Your task to perform on an android device: Go to withings app tap on the activities and view the activity data
Image 0: 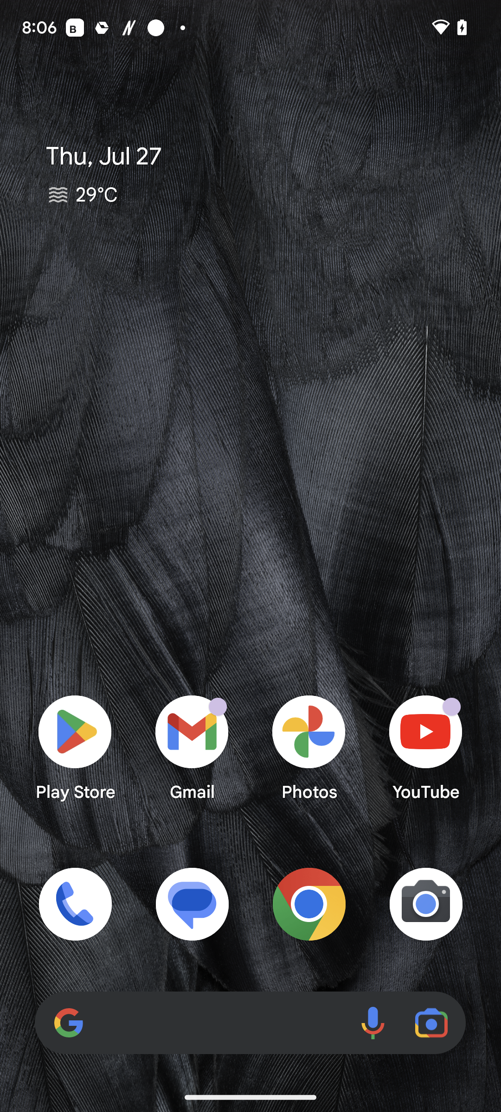
Open the withings app
Step 0: open app "Withings"
Image 1: 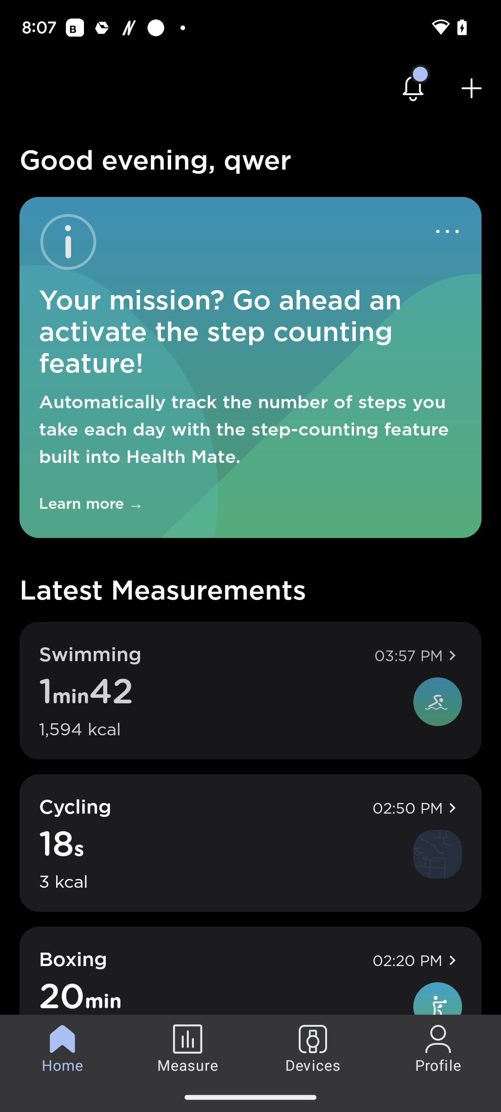
Click on measure after home and before devices at the bottom of the screen
Step 1: click (188, 1049)
Image 2: 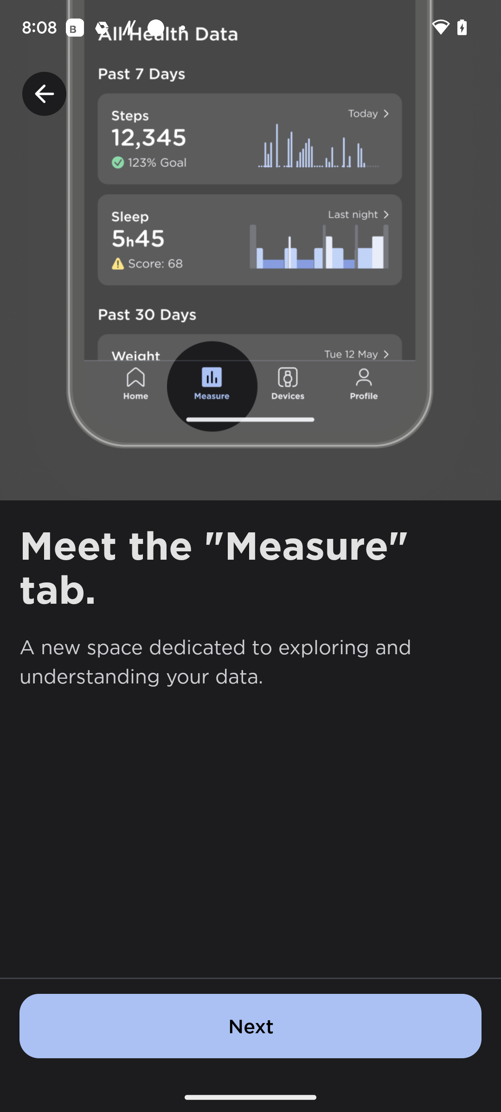
Click on measure after home and before devices at the bottom of the screen
Step 2: click (44, 94)
Image 3: 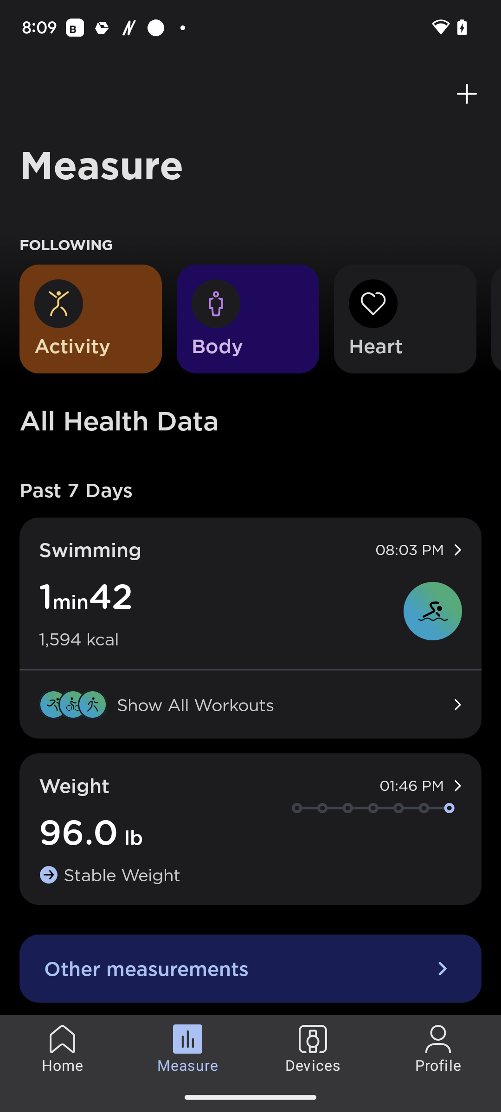
Click on activity at the left 
Step 3: click (63, 298)
Image 4: 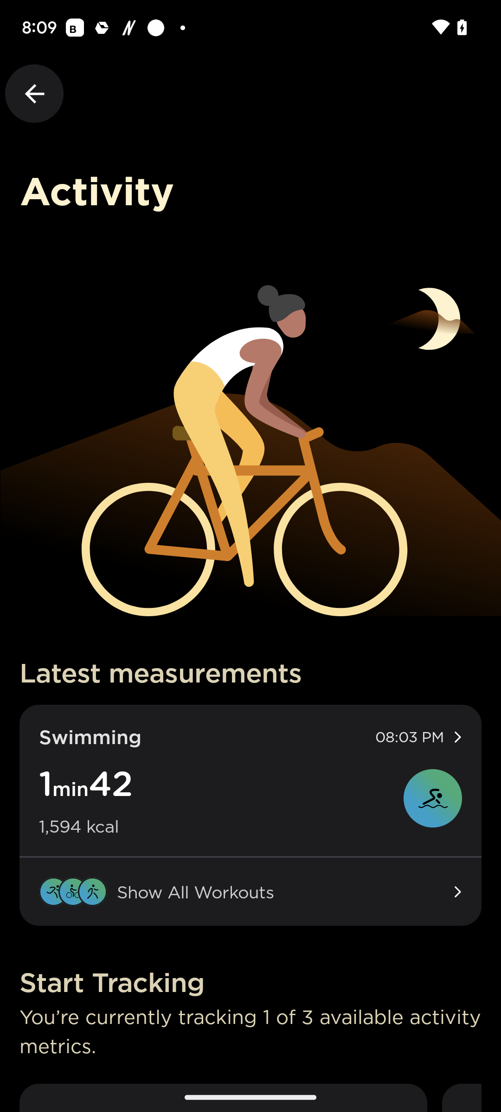
Click on show all workouts in the middle of the screen
Step 4: click (280, 892)
Image 5: 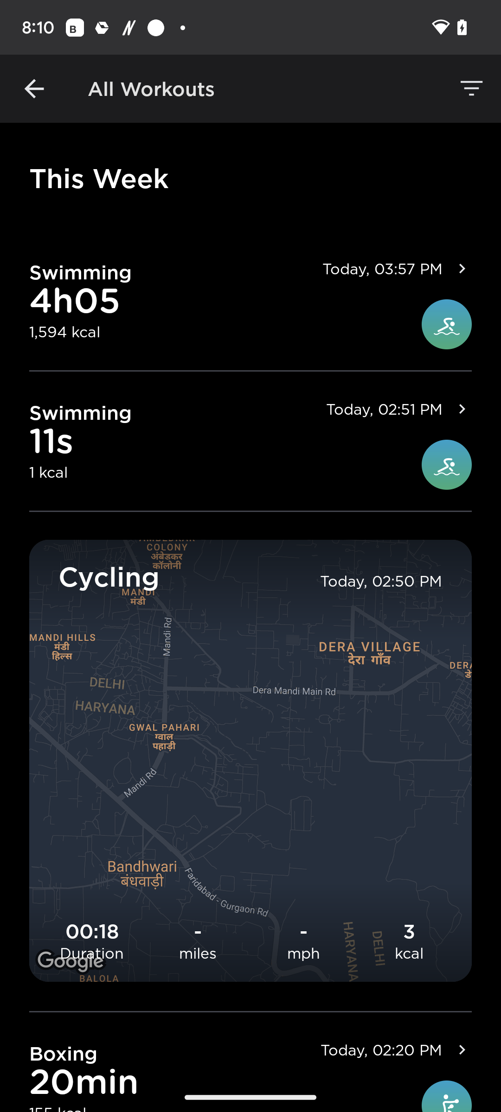
Scroll up
Step 5: scroll down